Your task to perform on an android device: To view the Trip Destination PDF file, I want to use the MobiDrive app.
Image 0: 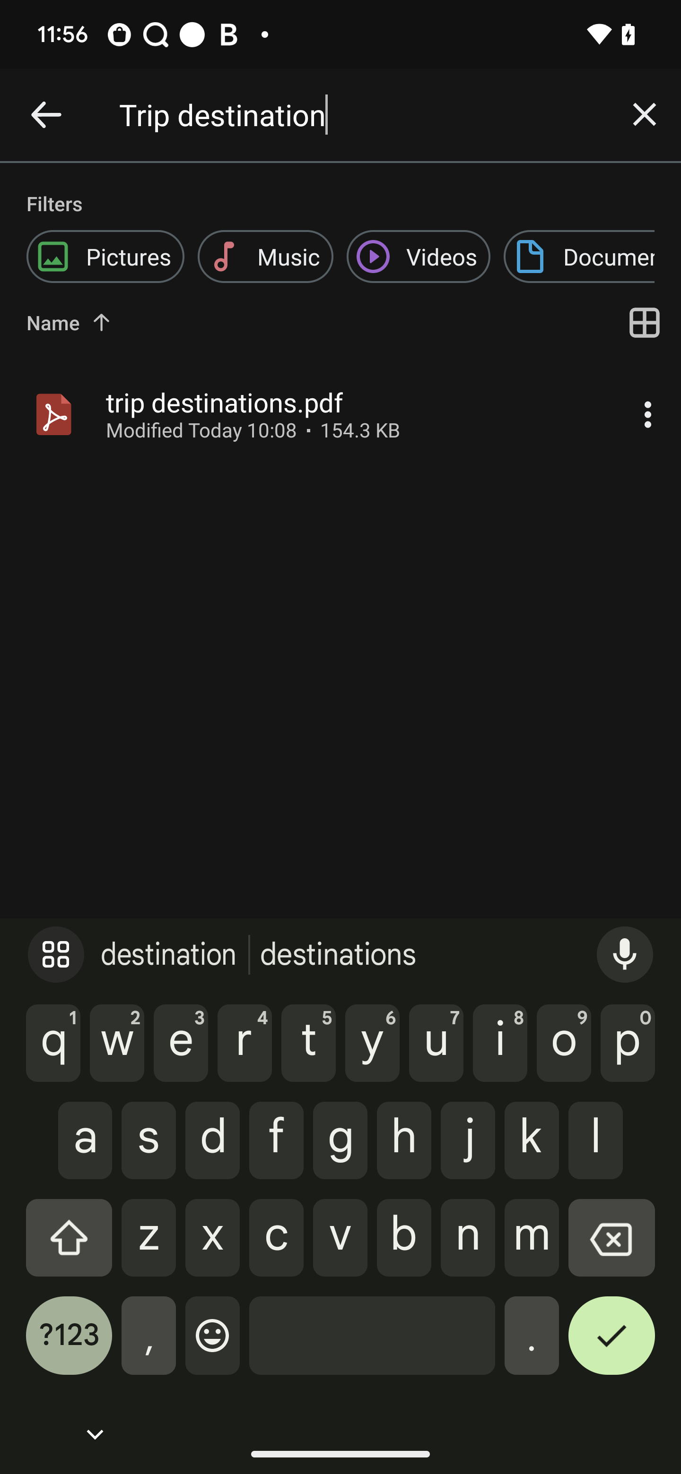
Click on the trip destination pdf to view in the app
Step 0: click (340, 415)
Image 1: 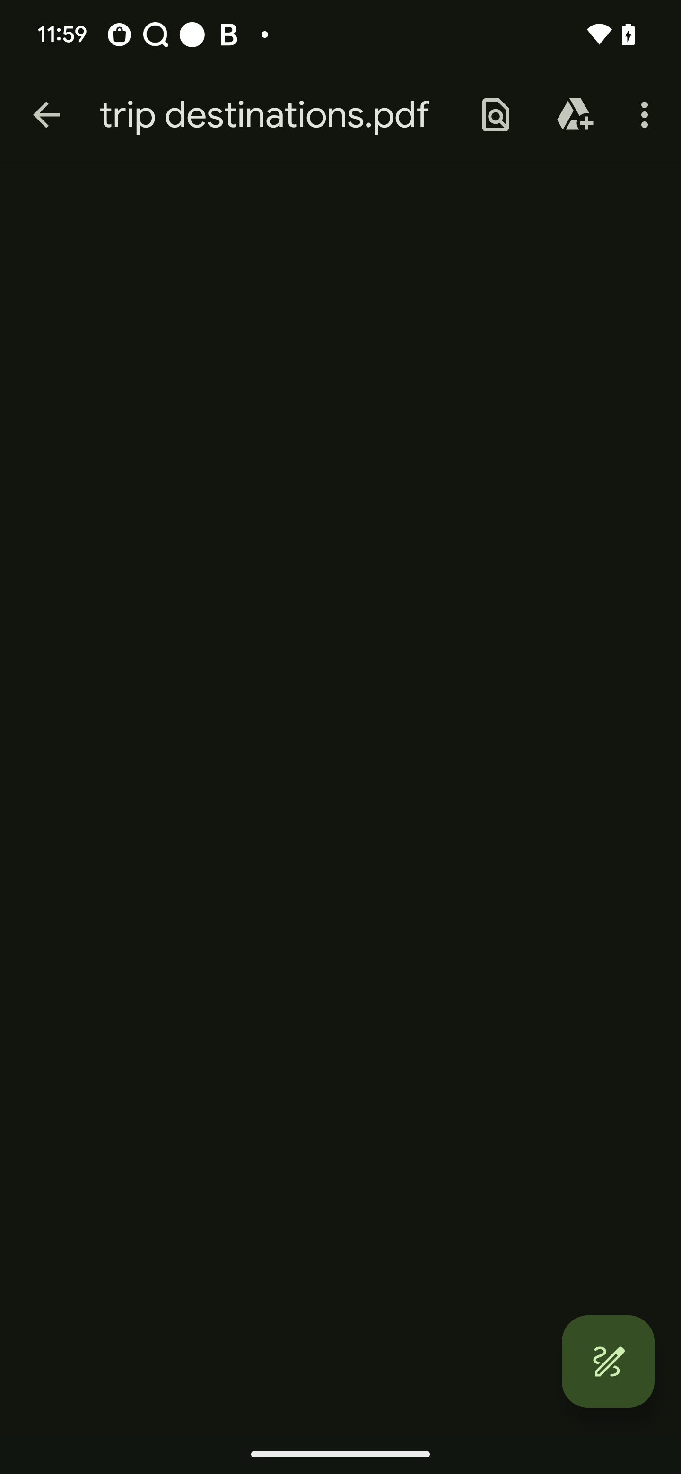
Click on the trip destination pdf to view in the app
Step 1: wait